Your task to perform on an android device: Search for mails from Cerebra Research in the Gmail app.
Image 0: 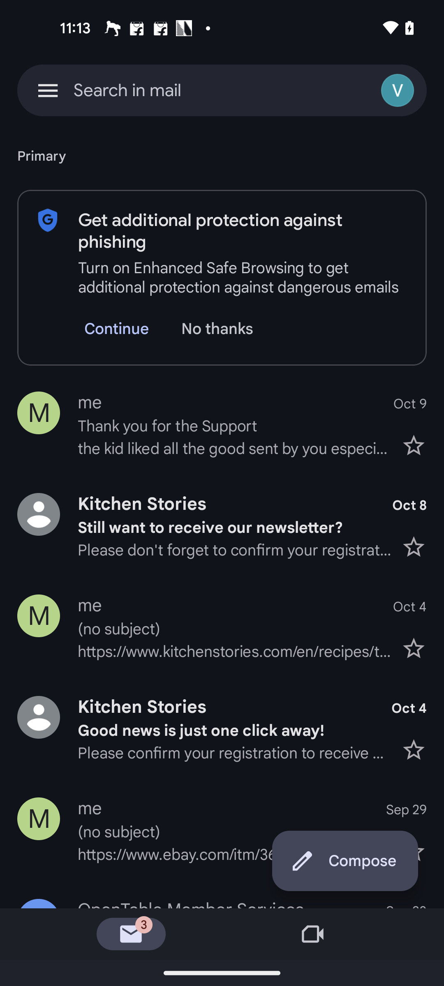
Click on the search bar at the top of the screen
Step 0: click (127, 90)